Your task to perform on an android device: In the Wander log app, I want to Find Hiking Activity in Honolulu, Hawaii, 
Image 0: 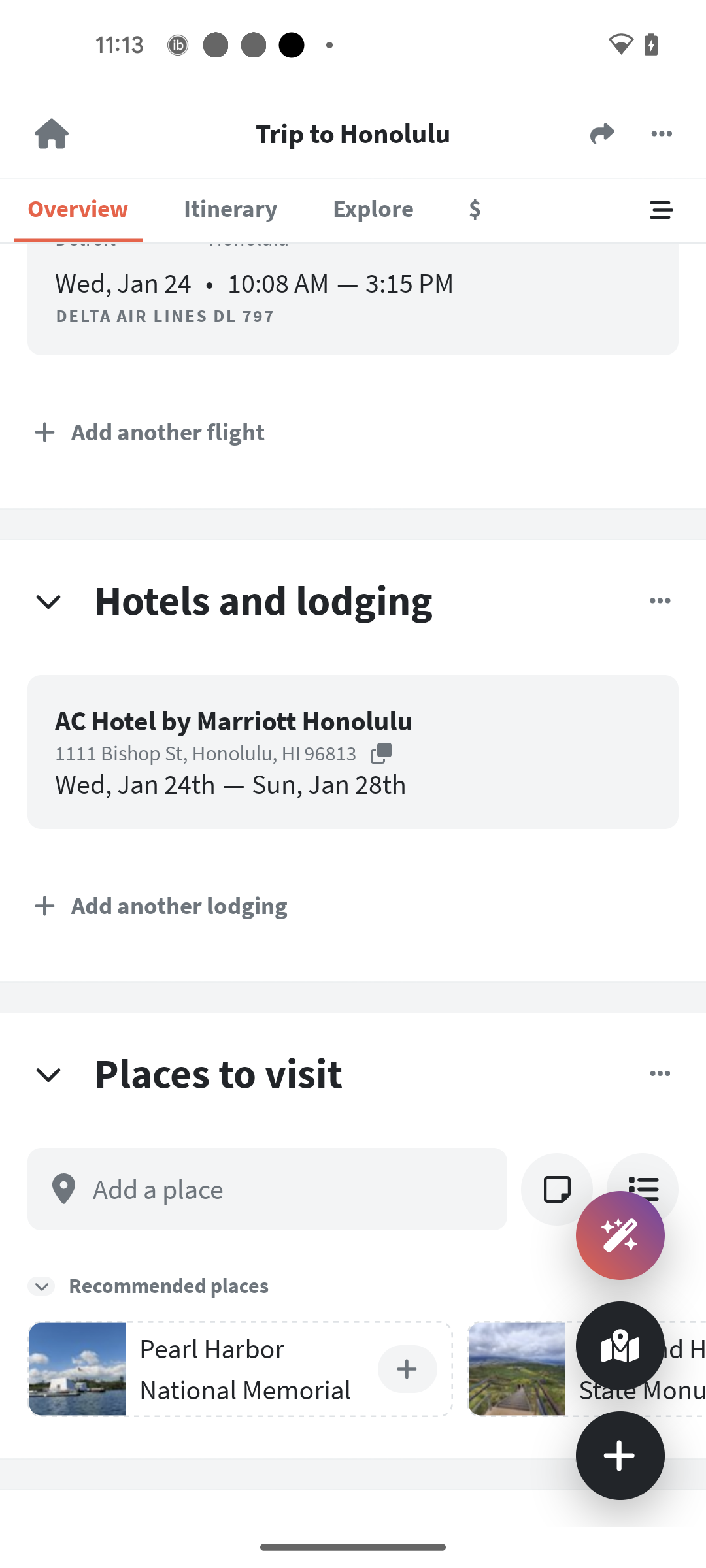
Go to the Explore section
Step 0: click (373, 215)
Image 1: 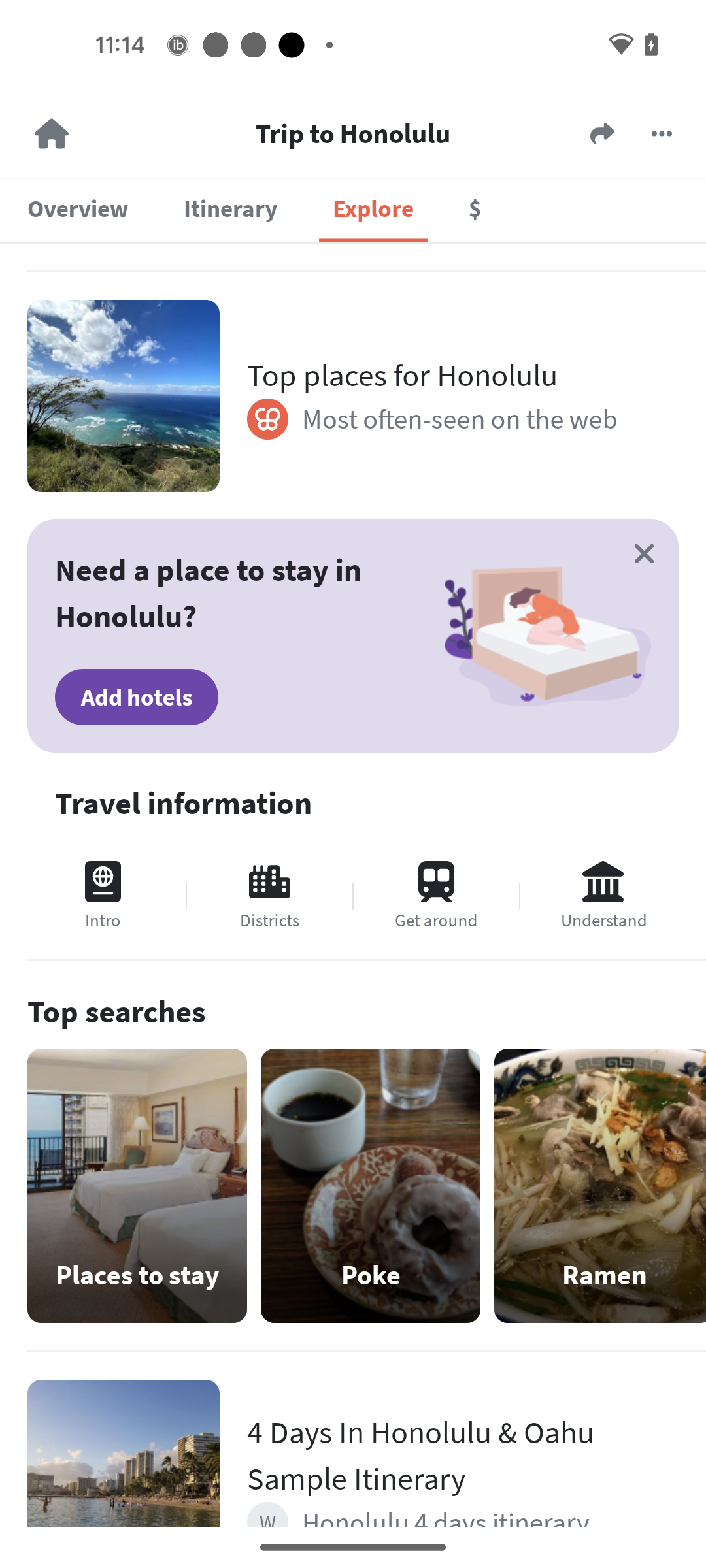
Swipe down to view categories
Step 1: scroll up
Image 2: 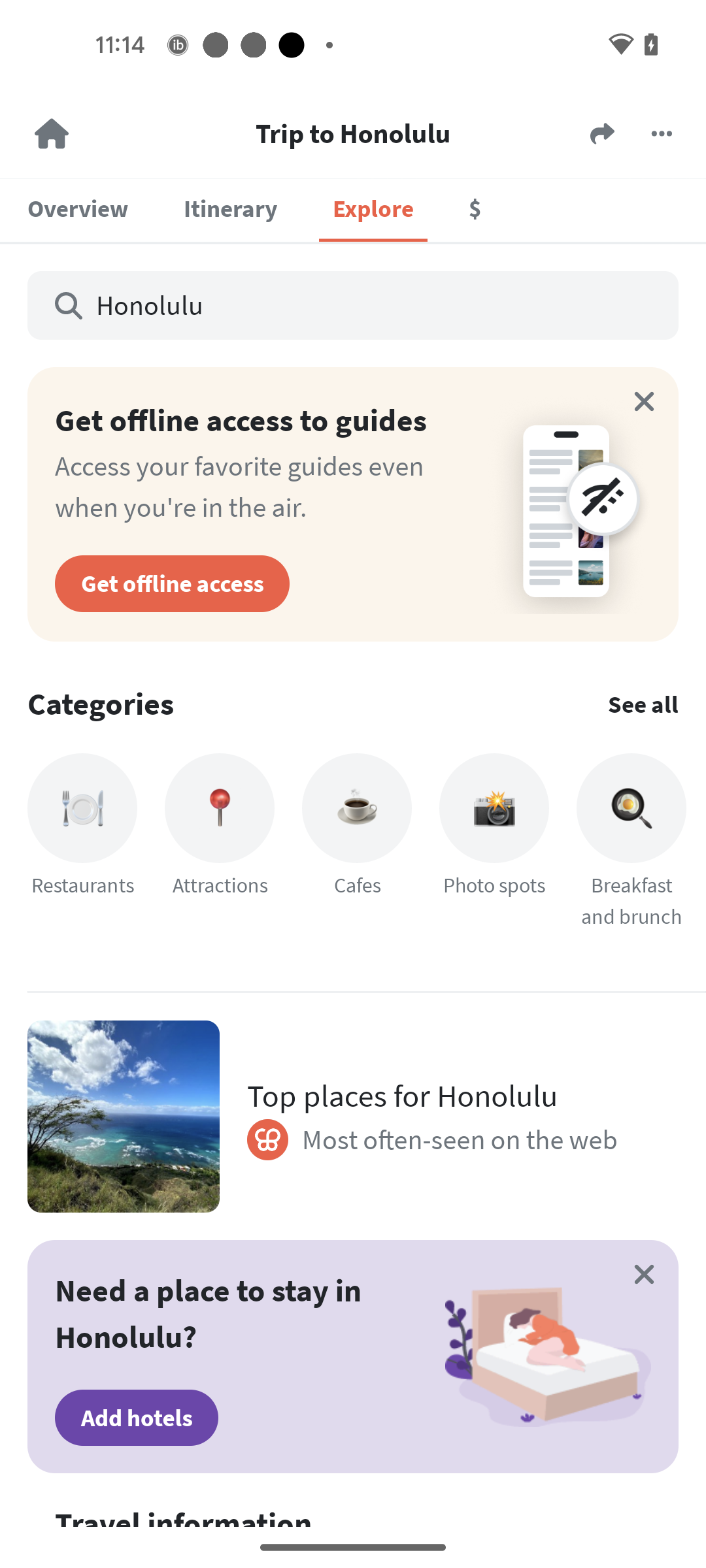
Click on the See all option in front of the categories
Step 2: click (624, 691)
Image 3: 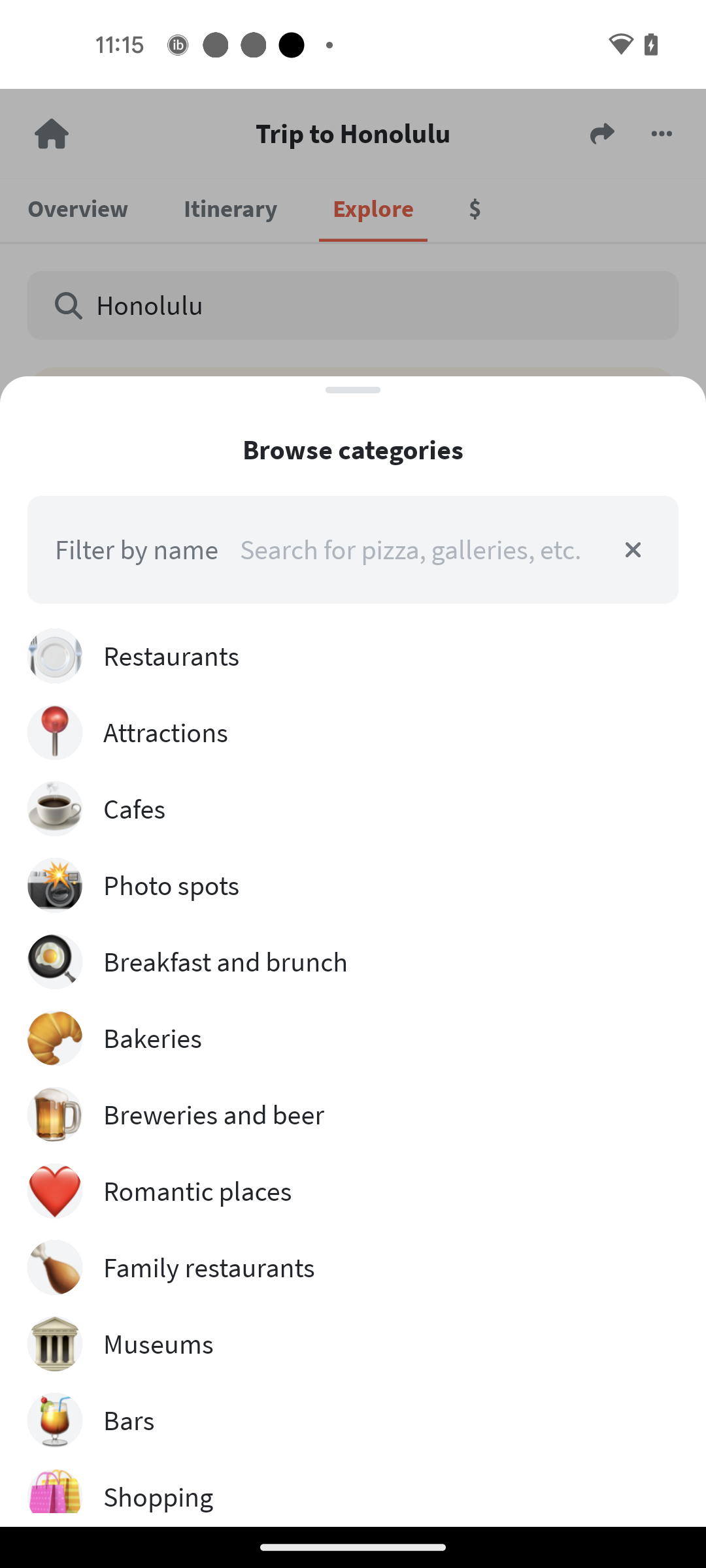
Swipe up to view the Hiking Activity
Step 3: scroll down
Image 5: 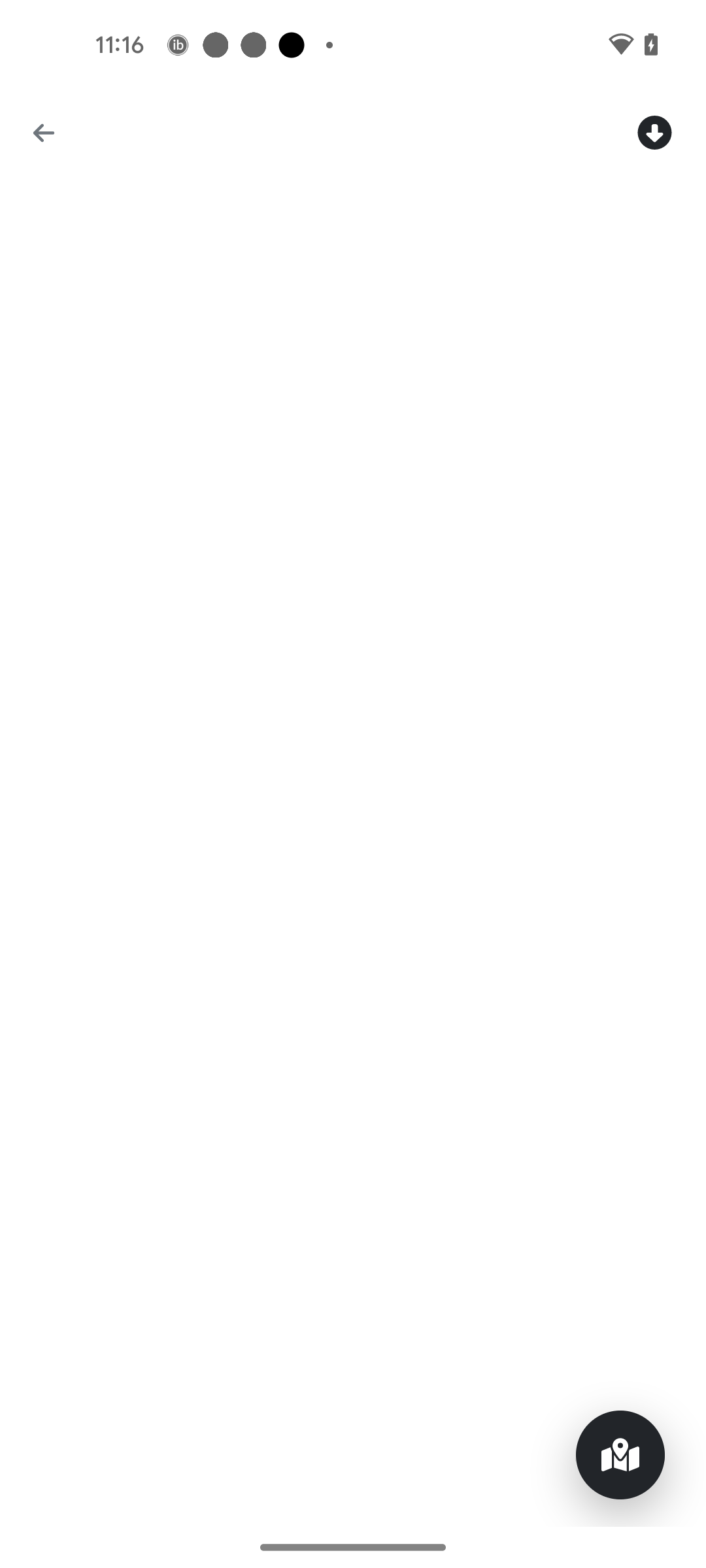
Click on the Hiking option
Step 5: wait